Your task to perform on an android device: I want to view all contacts saved in my contact list, so view all saved contacts in my contact list in the Contacts app.
Image 0: 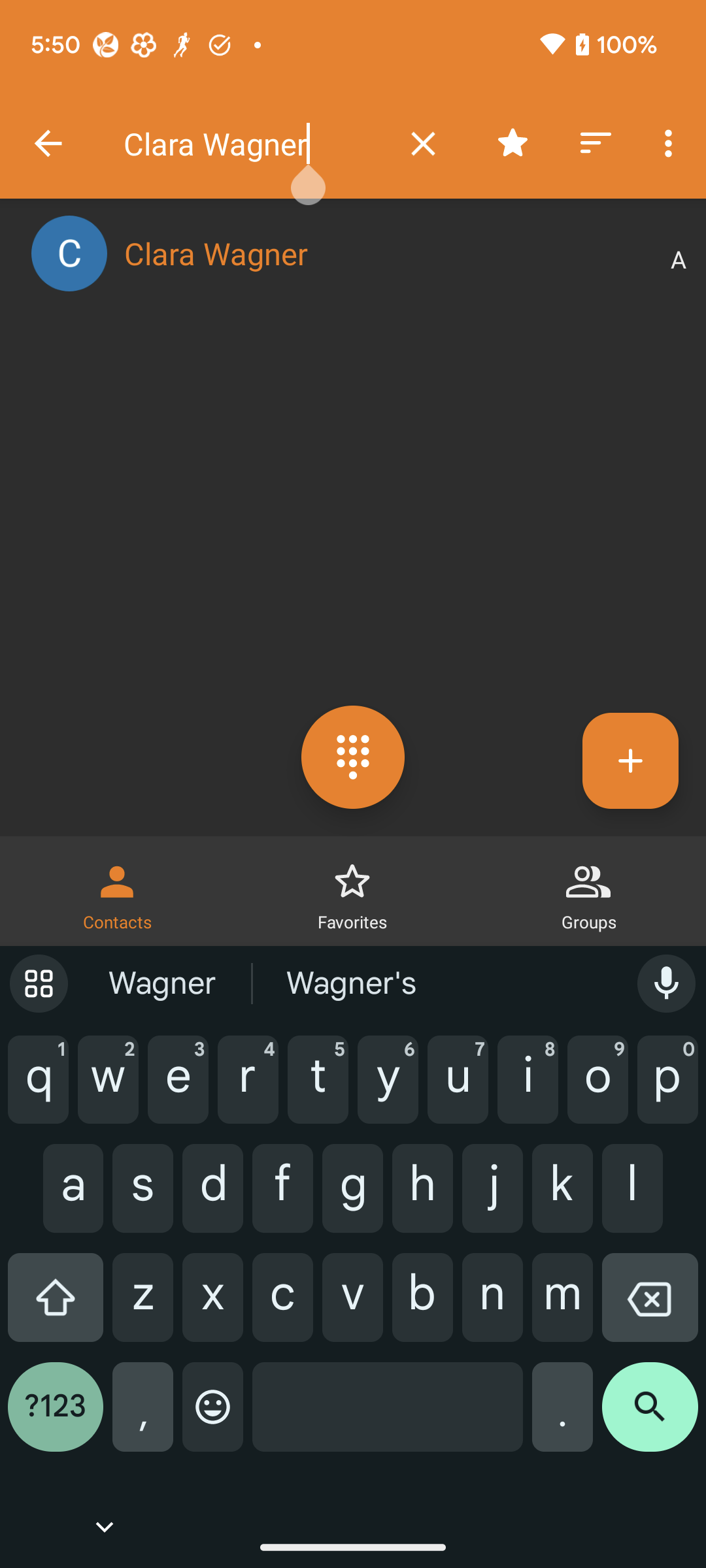
Click on the left arrow icon at the top left corner of the screen to view all the save contacts in my contact list.
Step 0: click (48, 143)